Your task to perform on an android device: I am finding a Kenzo Singlelever Basin tap similar to the damaged tap. View the details of the same in the My Warehouse app.
Image 0: 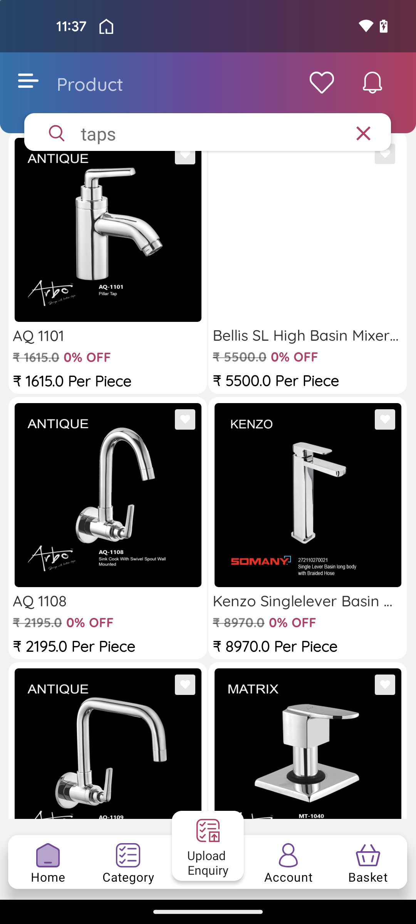
Click on the Kenzo Singlelever Basin tap
Step 0: click (299, 539)
Image 1: 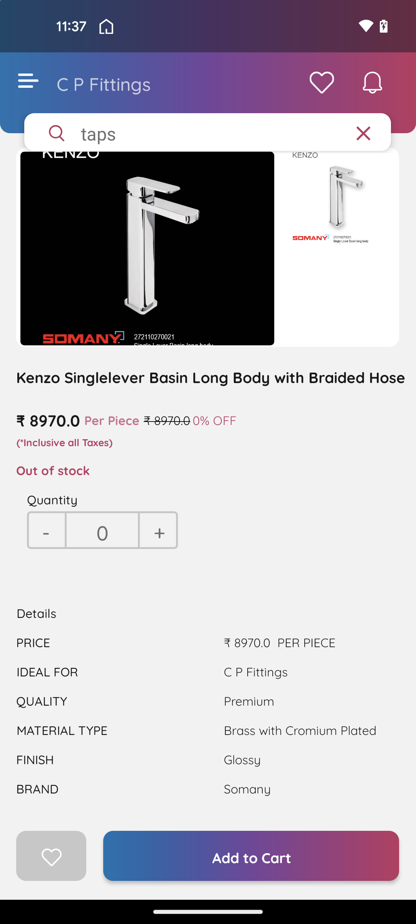
Swipe up to view the details
Step 1: scroll down